Your task to perform on an android device: I like the second hotel from the list, Live Aqua Urban Resort Mexico, because it has a higher rating and reviews, and I'd like to learn more about it.
Image 0: 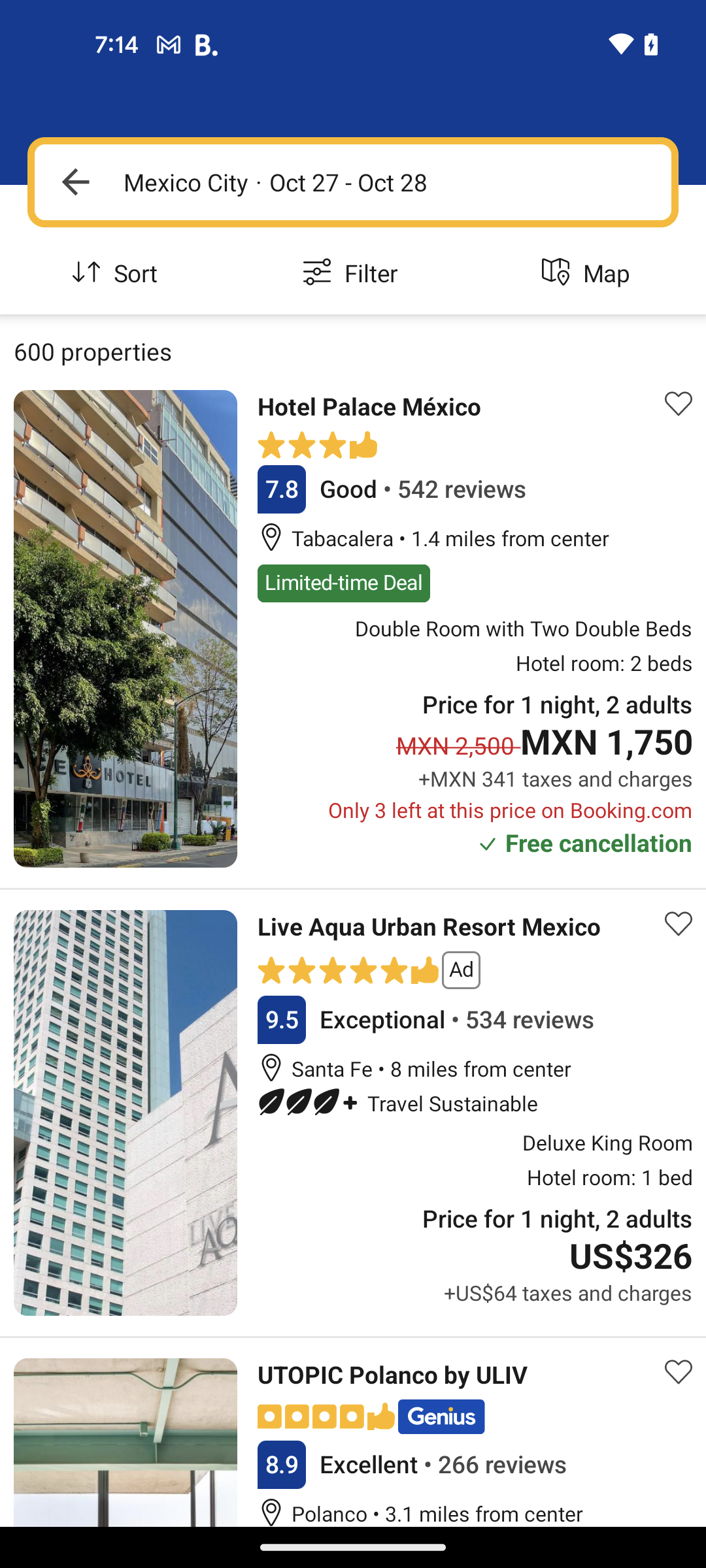
click to open the second hotel Live Aqua Urban Mexico from the suggestions
Step 0: click (429, 927)
Image 2: 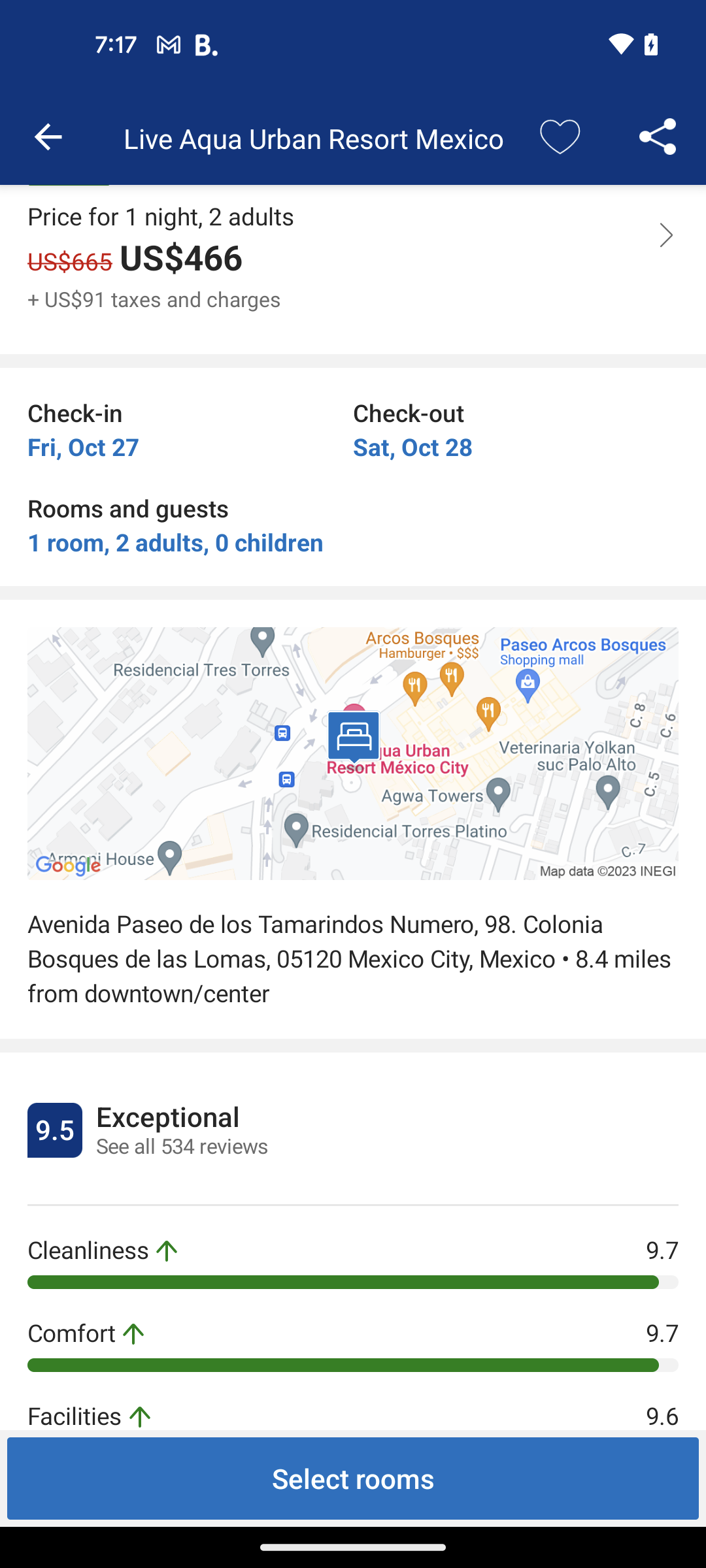
scroll down to see details
Step 2: scroll down